Your task to perform on an android device: I want to compare the Apple MacBook air 13 Laptop with the similar products in eBay app
Image 0: 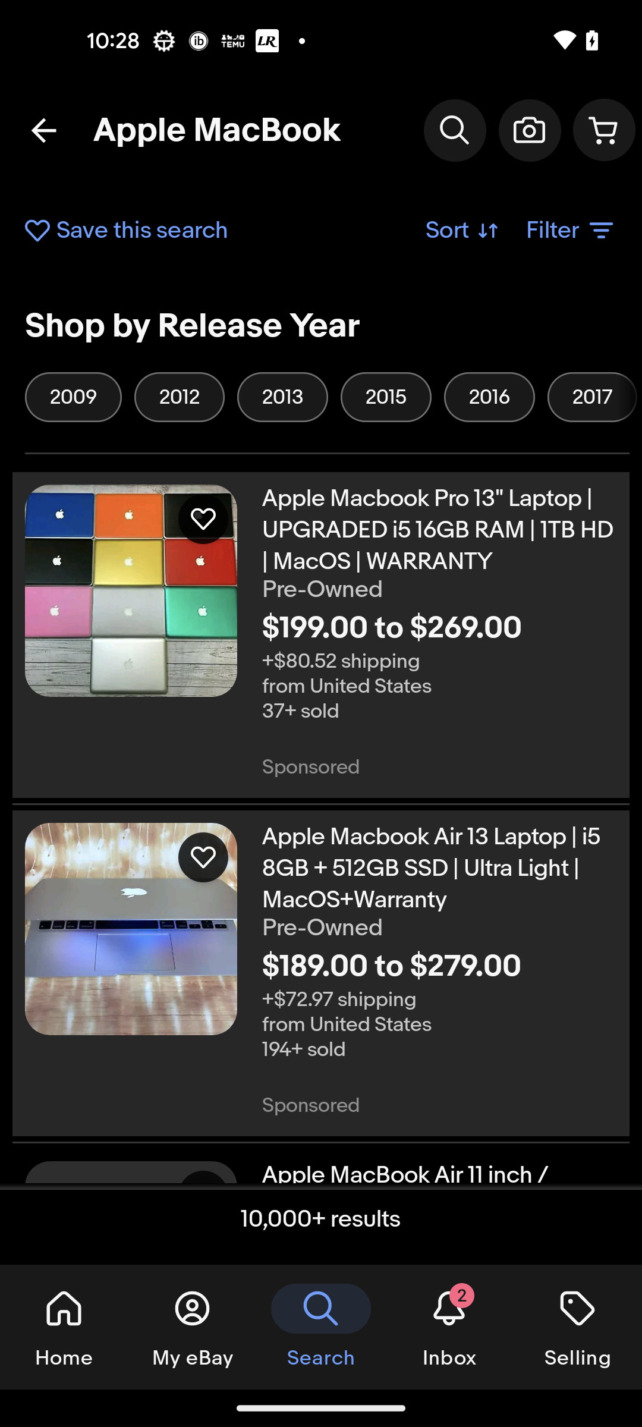
Click on the Apple Macbook Air 13 Laptop
Step 0: click (439, 868)
Image 1: 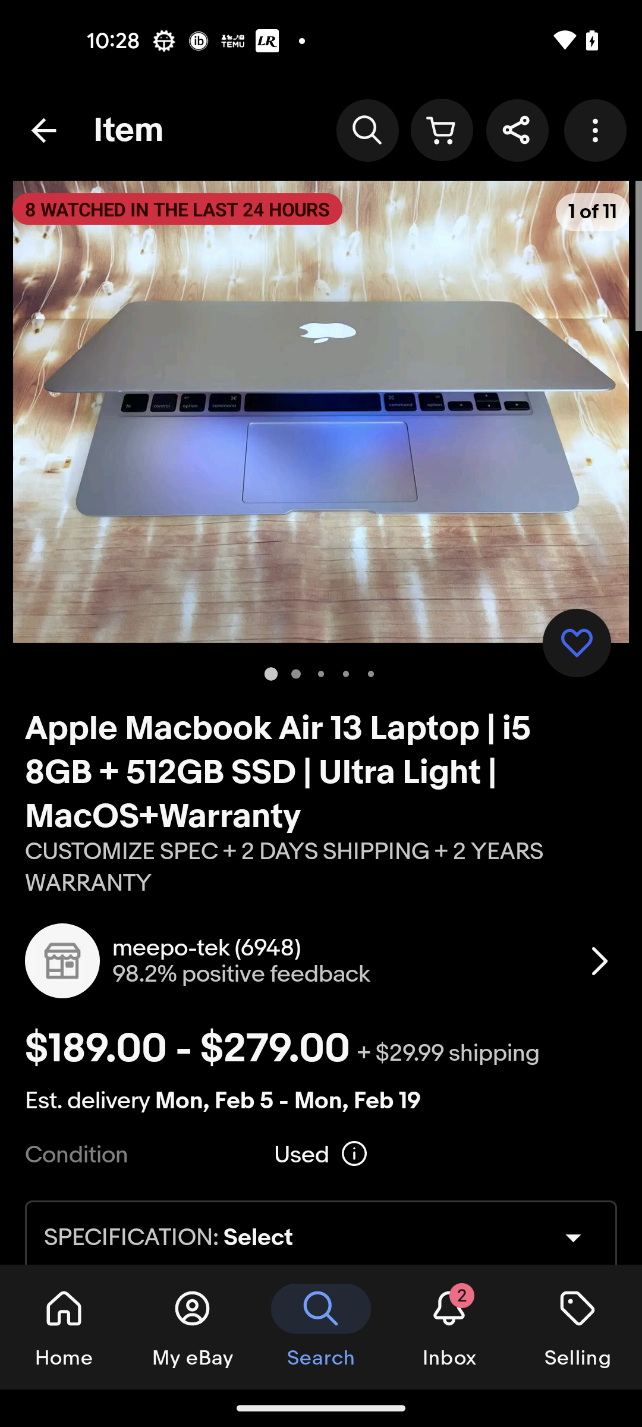
Swipe up to the Similar items
Step 1: scroll down
Image 3: 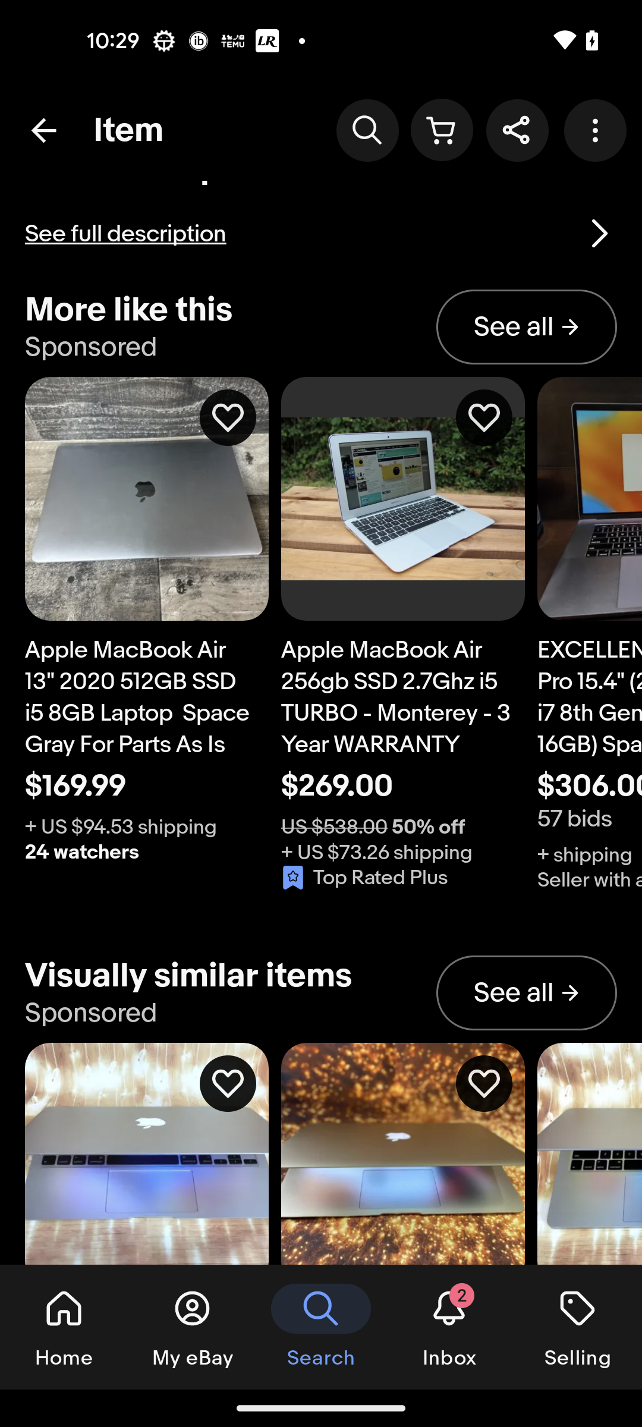
Click on the See all button of the Visually similar items
Step 3: click (527, 992)